Your task to perform on an android device: Open my favorite book, "The Queen's Gambit," on the ReadEra app.
Image 0: 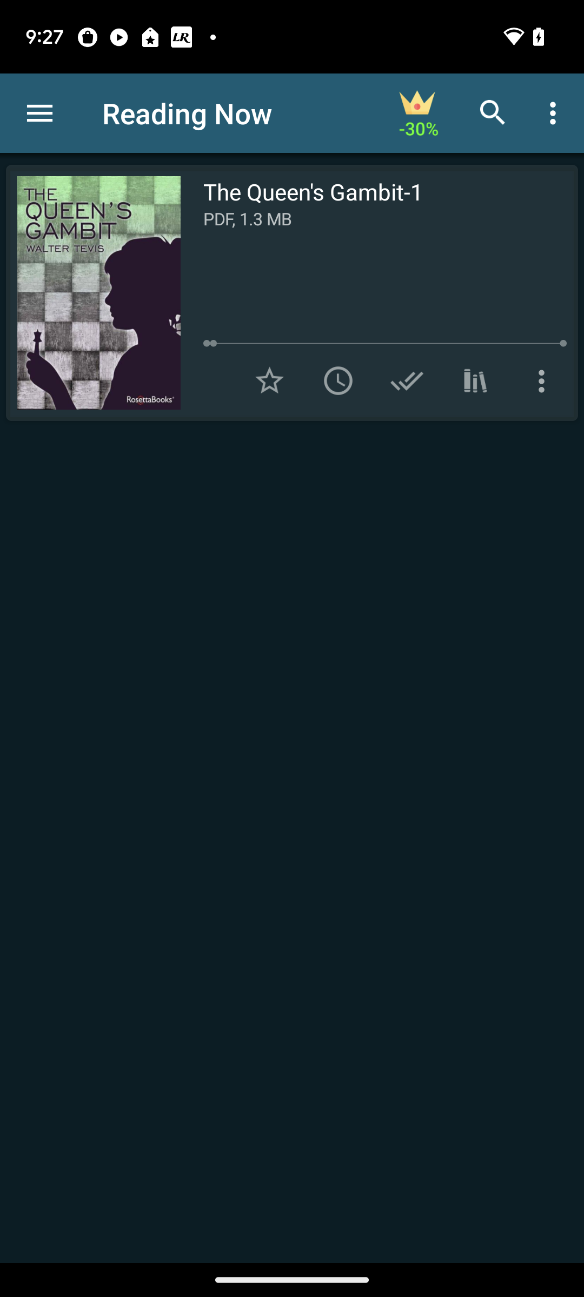
Click on the book.
Step 0: click (277, 304)